Your task to perform on an android device: It's easy to discover using maps, so open Weather&Radar app and navigate to the weather map for Ystradgynlais.
Image 0: 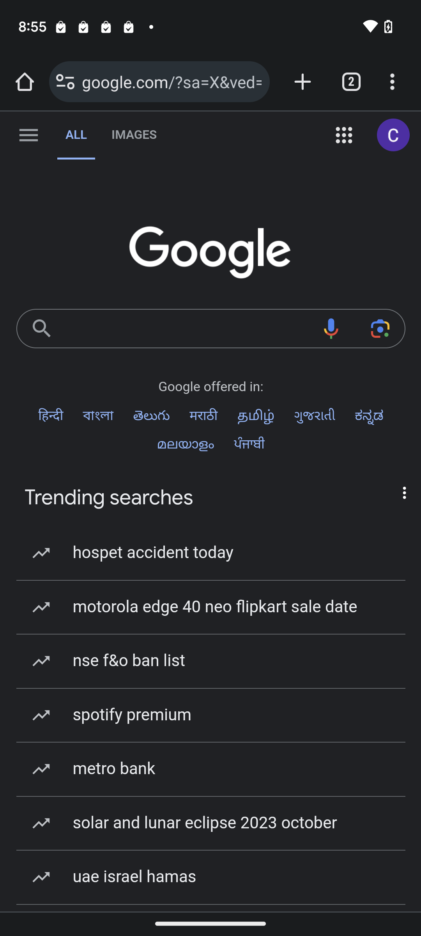
Open Weather&Radar app
Step 0: open app "Weather&Radar"
Image 1: 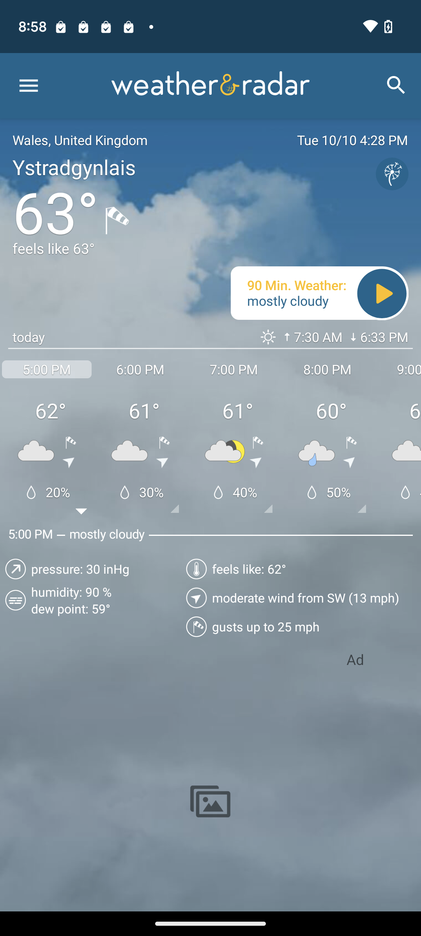
Swipe down to view weather maps
Step 1: scroll down
Image 2: 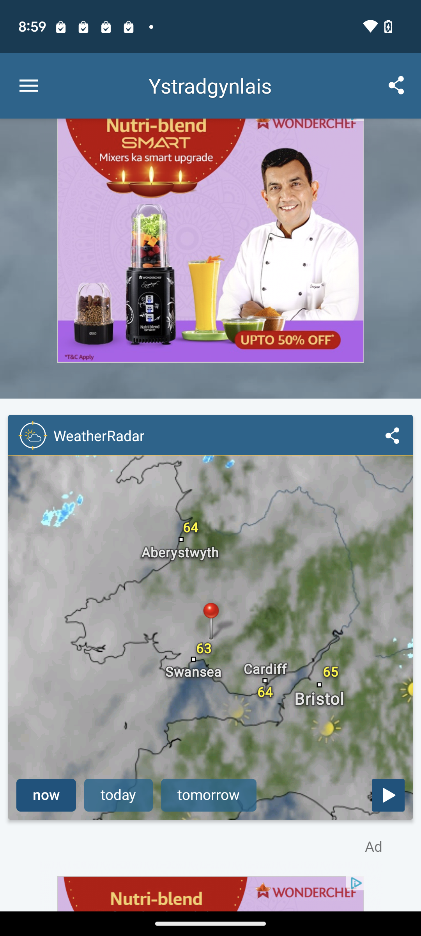
Click on the Weather Radar option to view map
Step 2: click (210, 637)
Image 3: 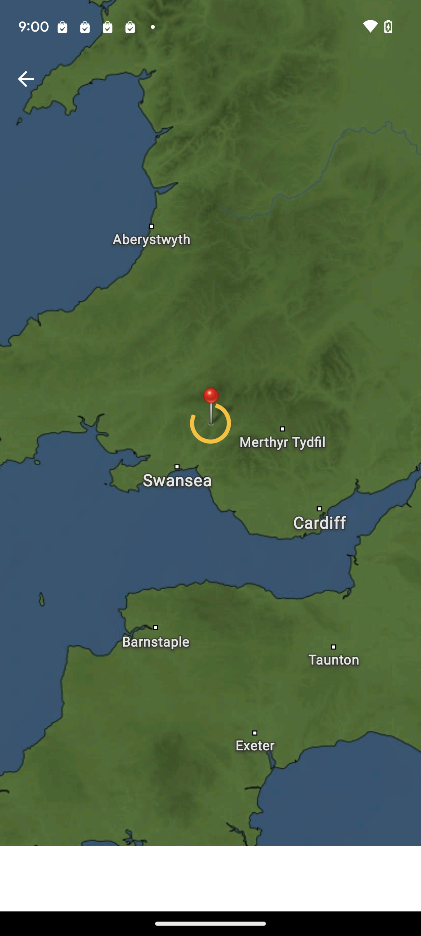
Click on the Weather Radar option to view map
Step 3: wait